Your task to perform on an android device: I want to buy a pair of sports shoes for jogging, so search for sports shoes for me in the adidas app
Image 0: 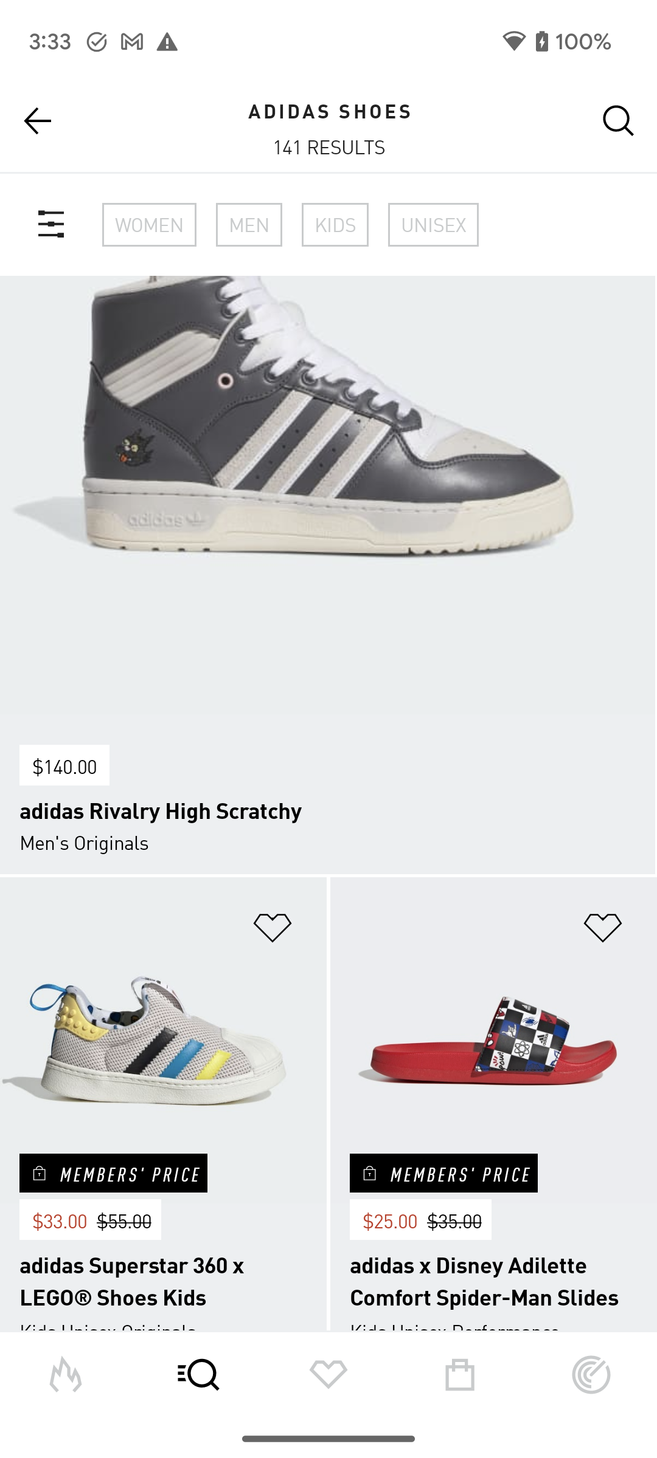
Click on the search icon at the top right corner of the screen to search for the shoes
Step 0: click (618, 121)
Image 1: 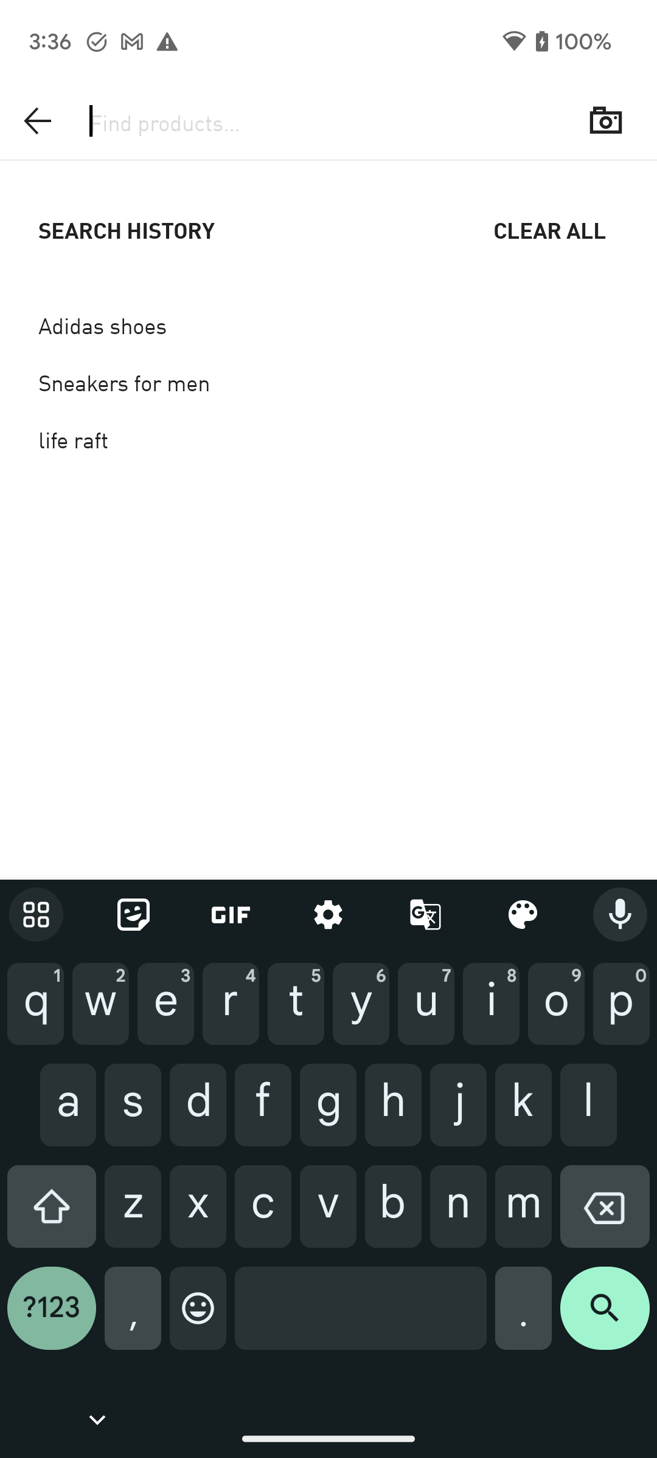
Type Sports shoes in the search bar to search for the shoes.
Step 1: type "Sports shoes"
Image 2: 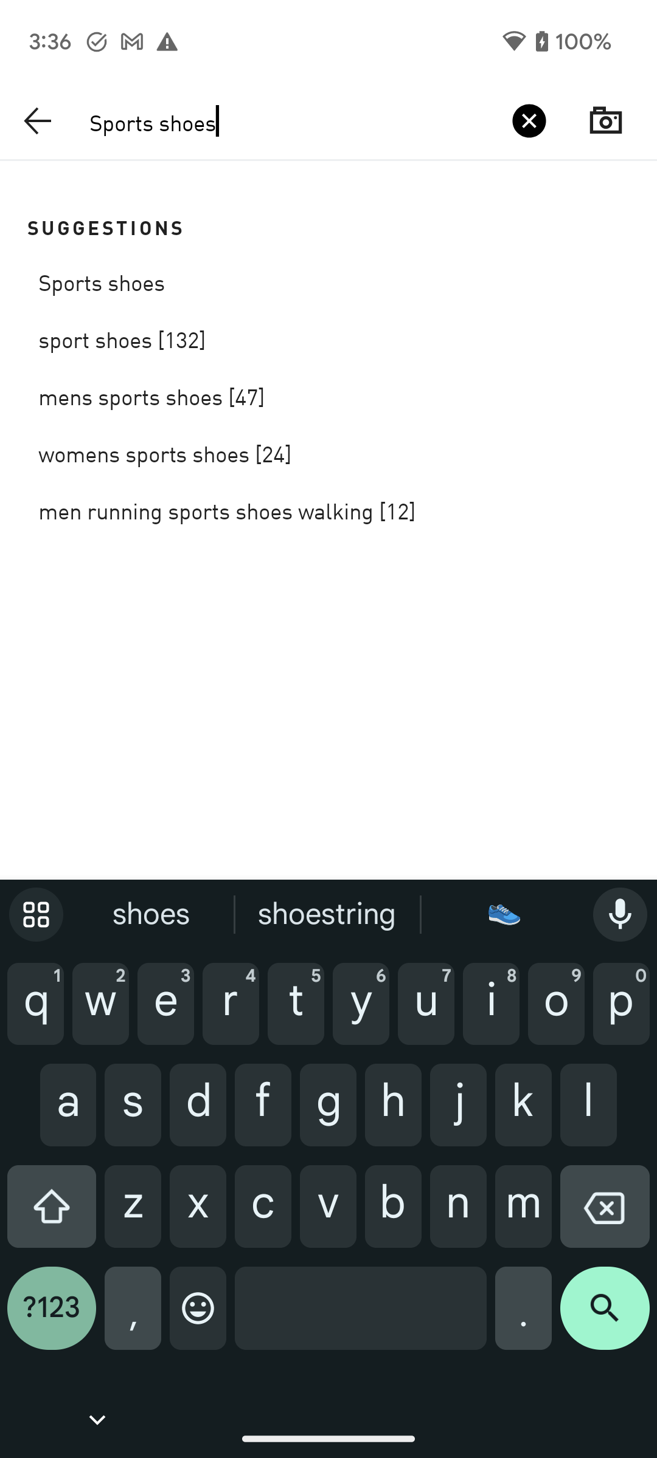
Click on the search icon at the bottom right corner of the screen to view the search result
Step 2: click (605, 1318)